Your task to perform on an android device: Open the Bigbasket app and search for Vermicelli.
Image 0: 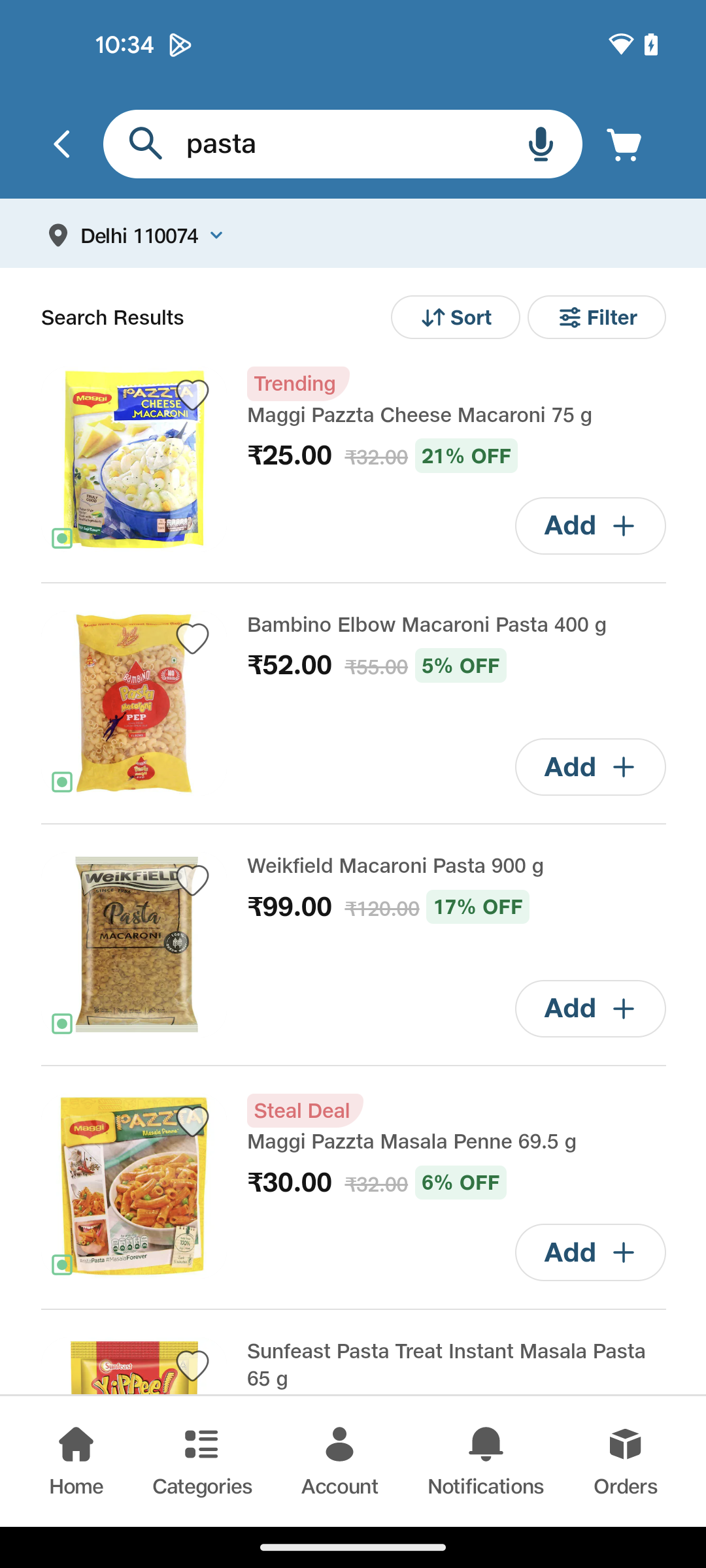
Open big basket app
Step 0: open app "bigbasket"
Image 1: 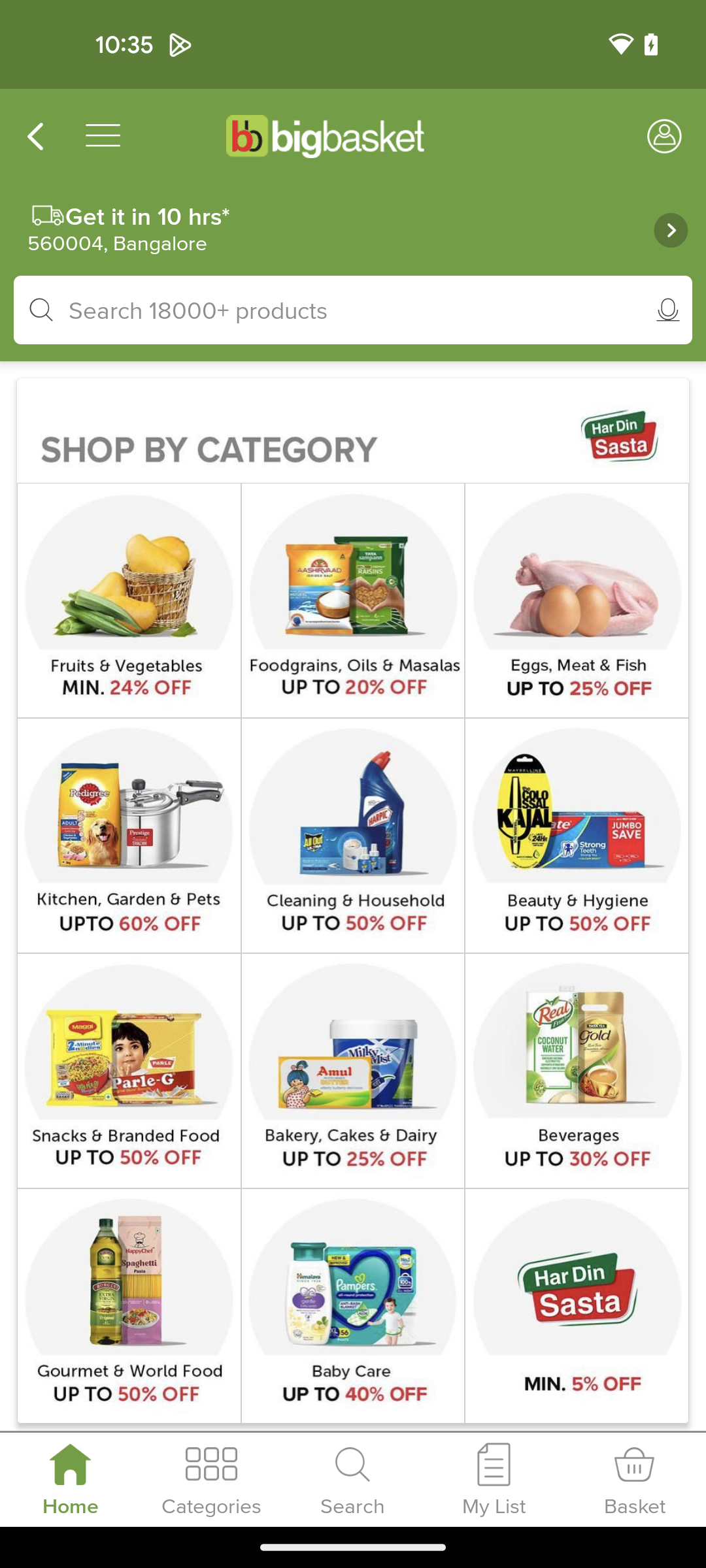
Click on the search bar at the top of the screen
Step 1: click (352, 310)
Image 2: 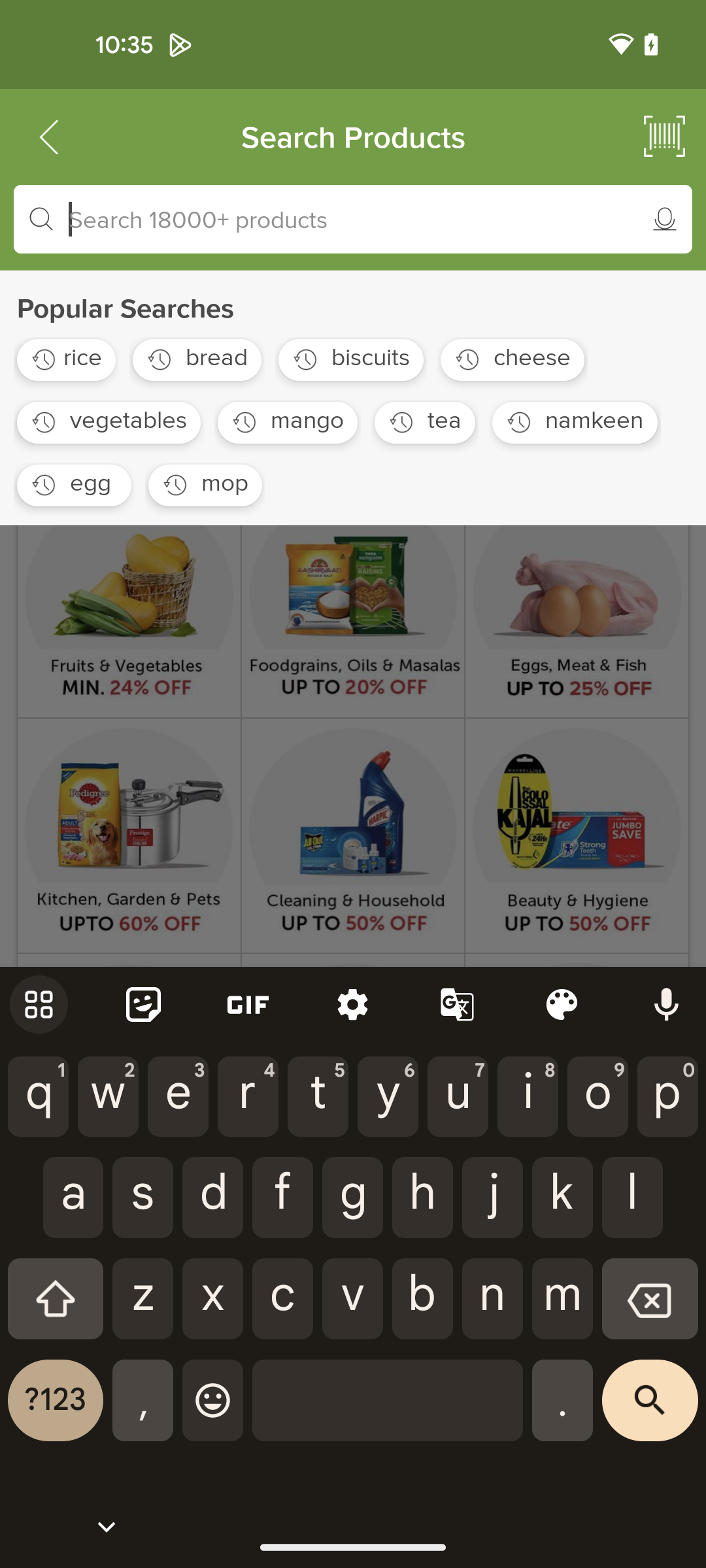
Search for vermicelli
Step 2: type "vermicelli"
Image 3: 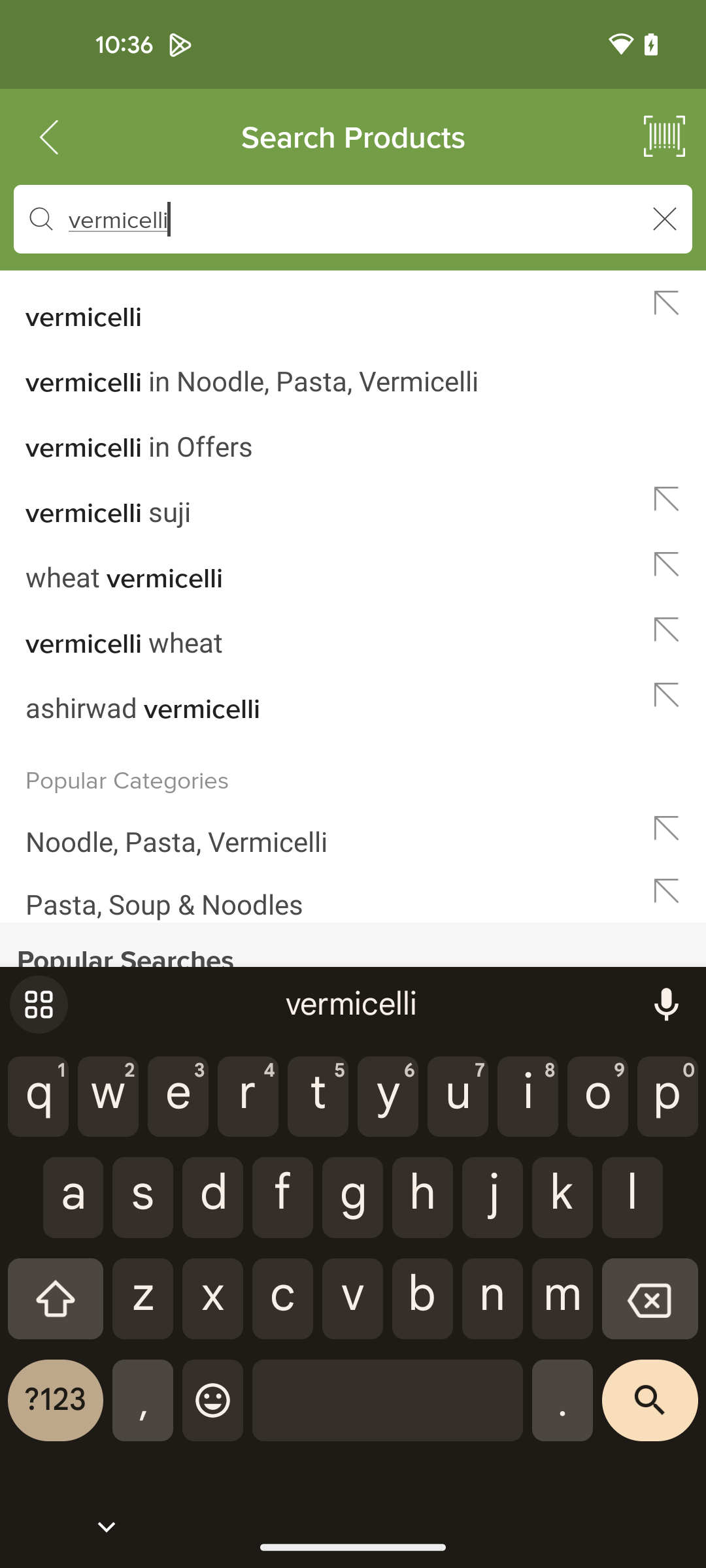
Click on the first search result
Step 3: click (317, 303)
Image 4: 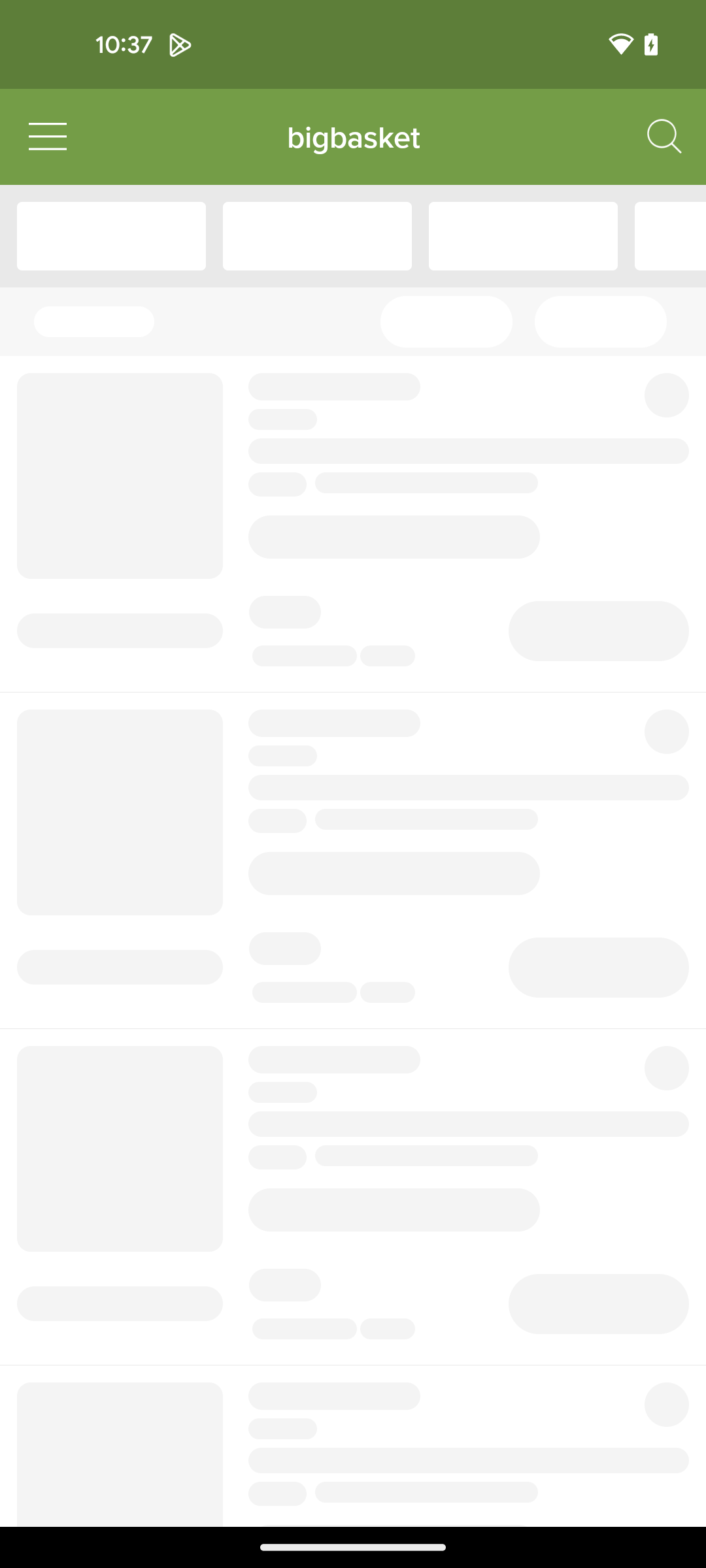
Click on the first search result
Step 4: wait